Your task to perform on an android device: My wife reminds me that I don't have boots, so view the boots for me in the eBay app.
Image 0: 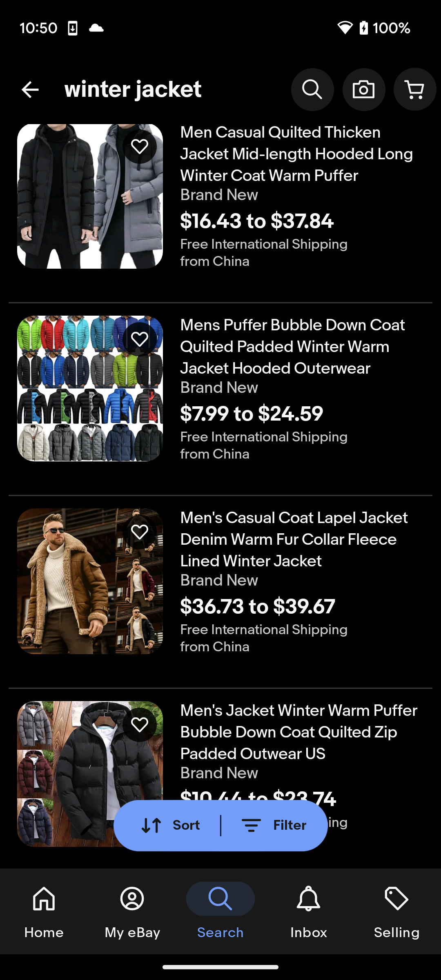
Go back to the previous page 
Step 0: press back button
Image 1: 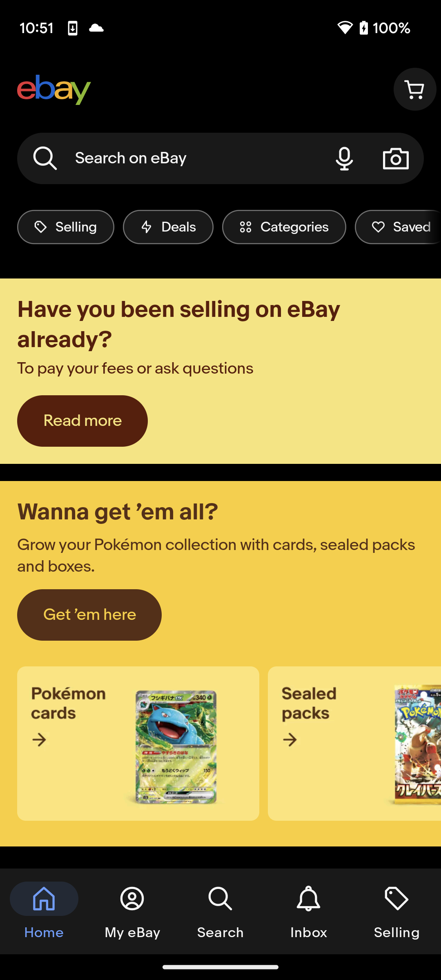
Scroll up to view the shoes category option
Step 1: scroll down
Image 2: 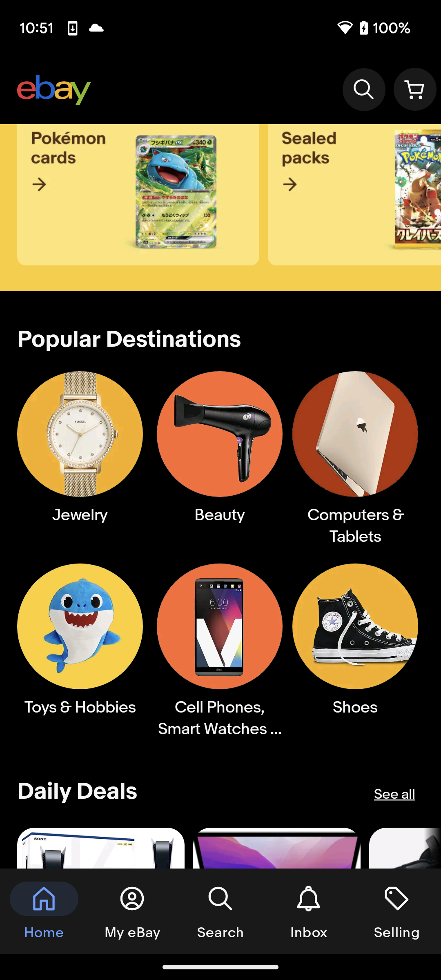
Click on the Shoes category option
Step 2: click (355, 626)
Image 3: 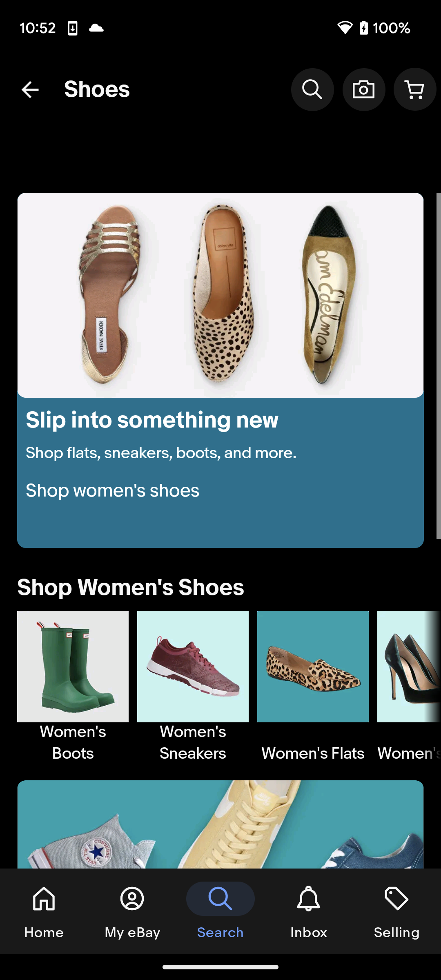
Scroll up to view the men's boots option
Step 3: scroll down